Your task to perform on an android device: I need to fix up my picture frame, thus I'm looking for a Glue Guns on Industrybuying app.
Image 0: 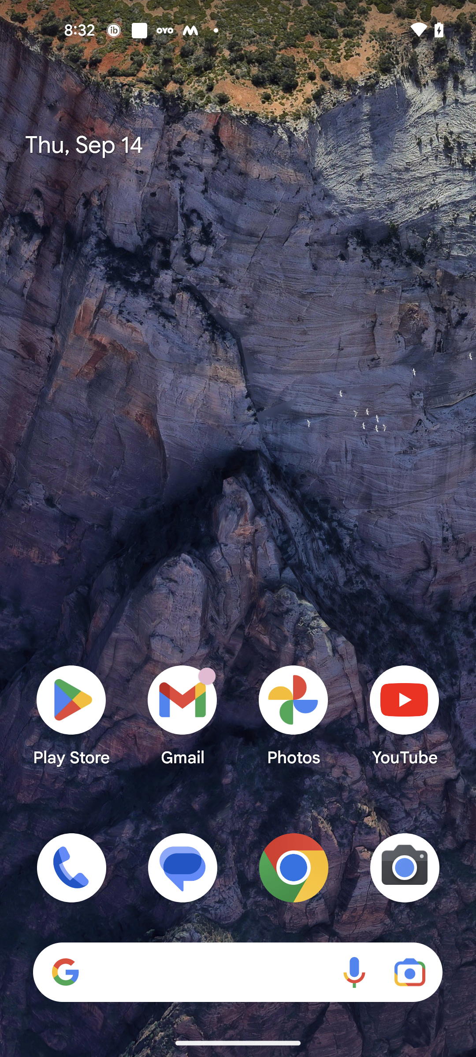
Open Industrybuying app
Step 0: open app "Industrybuying"
Image 1: 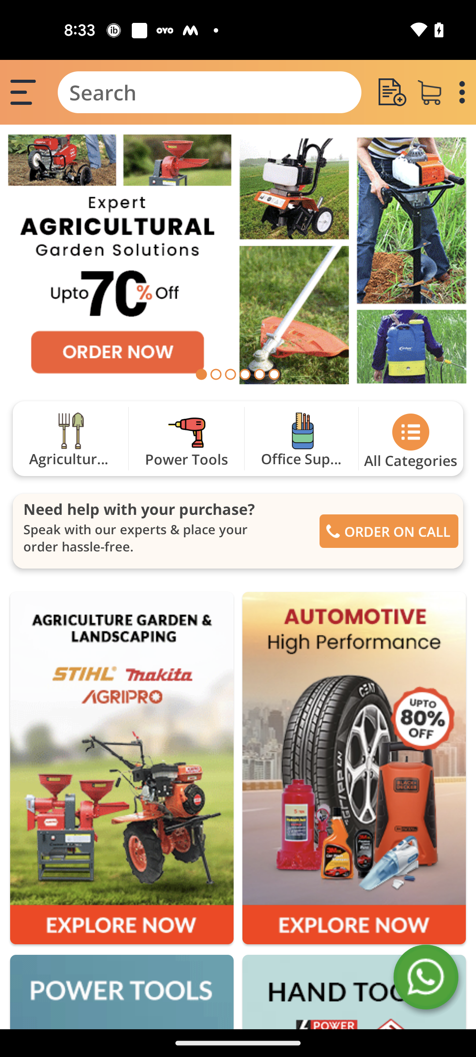
Click on the search bar
Step 1: click (209, 92)
Image 2: 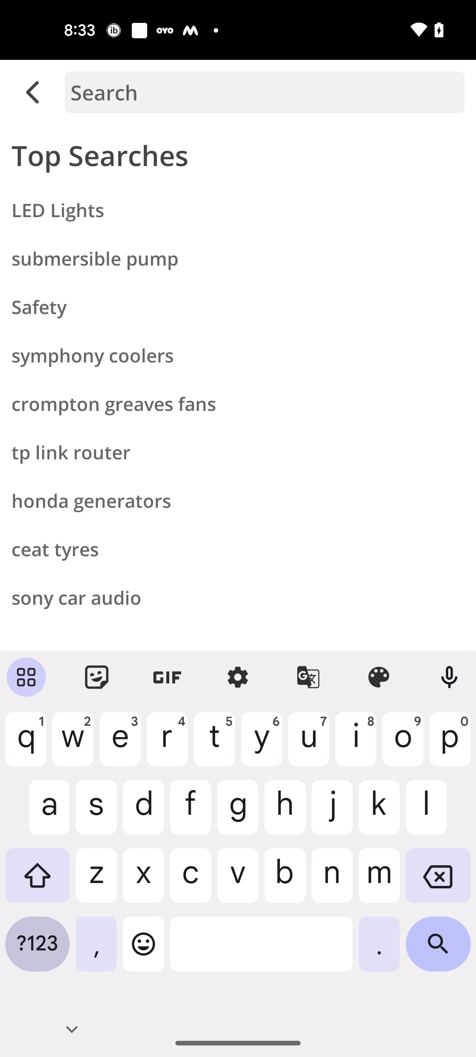
Search for Glue Gun
Step 2: type "Glue Gun"
Image 3: 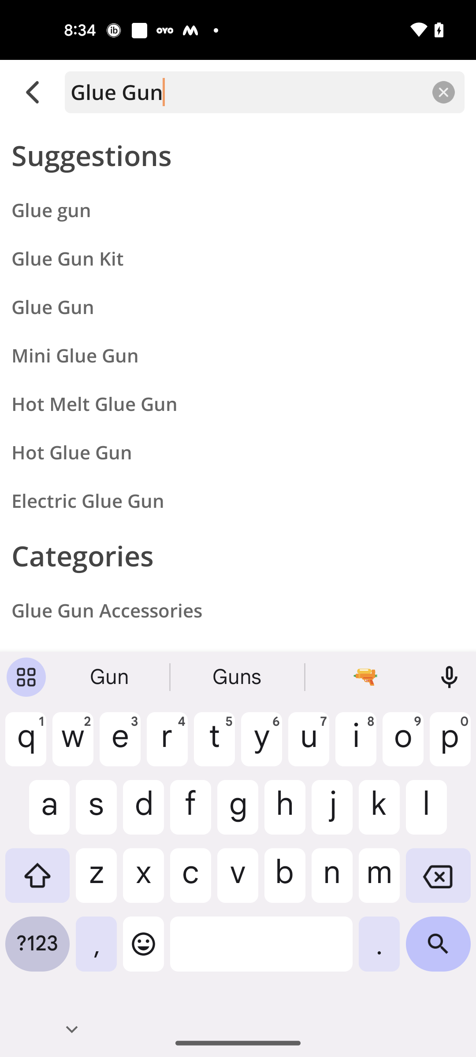
Click on the search icon at the bottom right corner of the screen
Step 3: click (438, 950)